Your task to perform on an android device: Star the upcoming events email, as this email is very important to me, and in the future it can be searched easily.
Image 0: 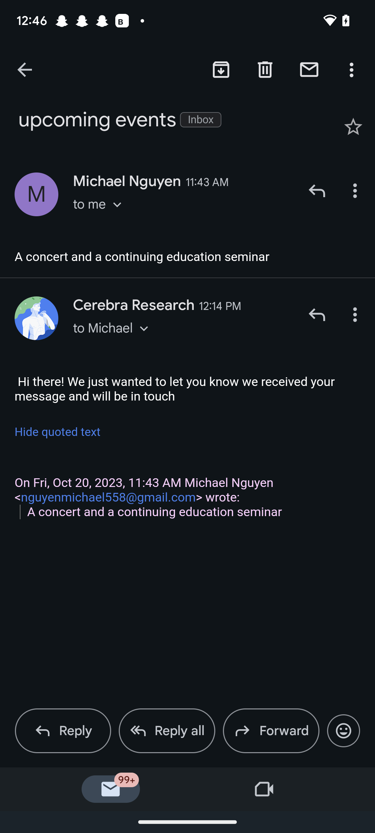
Click on the star icon at the top right side of the screen.
Step 0: click (353, 126)